Your task to perform on an android device: I'm done exploring the shoes. Using the eBay app, add the Adidas Ultraboost 5.0 DNA Men's Running Shoe Size 10 White GX3081 New to my wishlist.
Image 0: 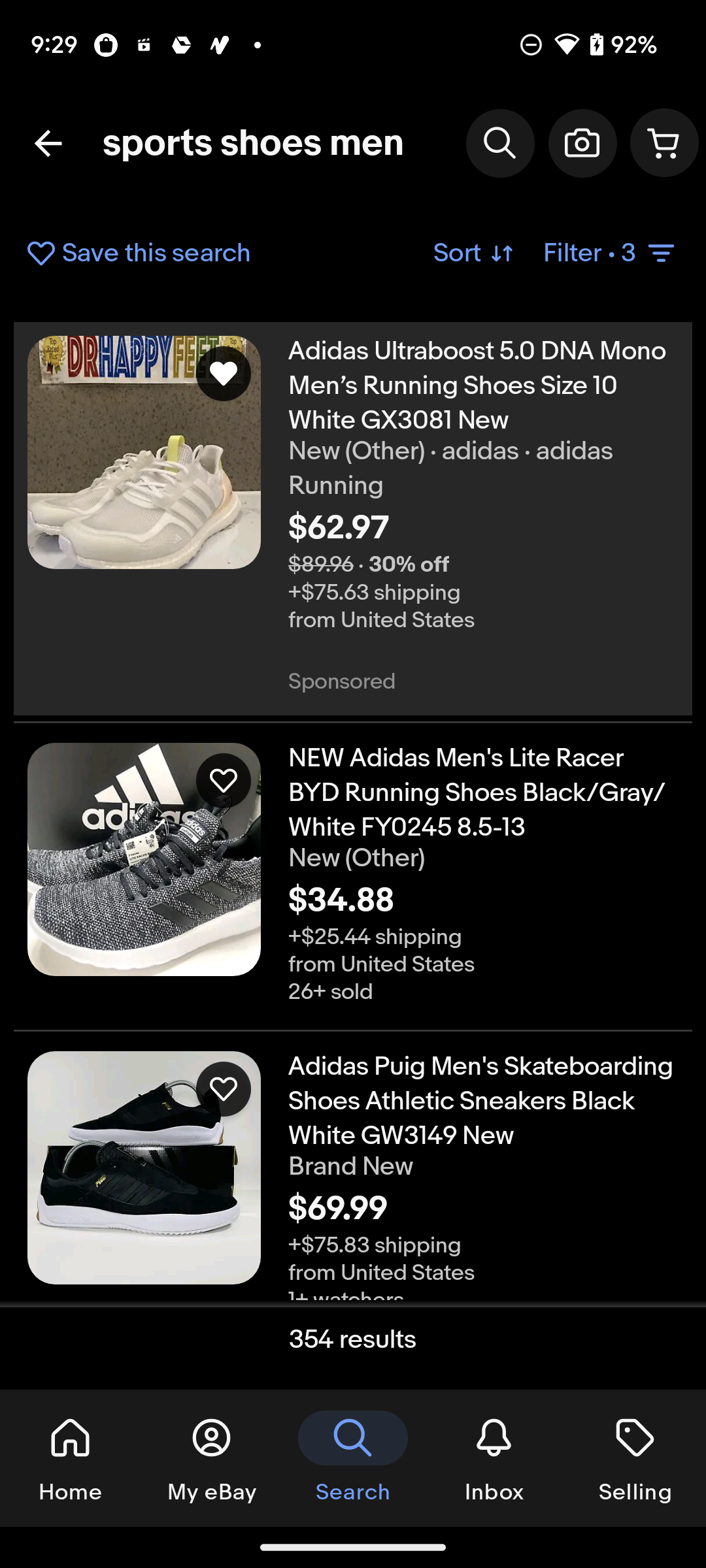
Click on Adidas Ultraboost 5.0 DNA Men's Running Shoe Size 10 White GX3081 New
Step 0: click (483, 468)
Image 1: 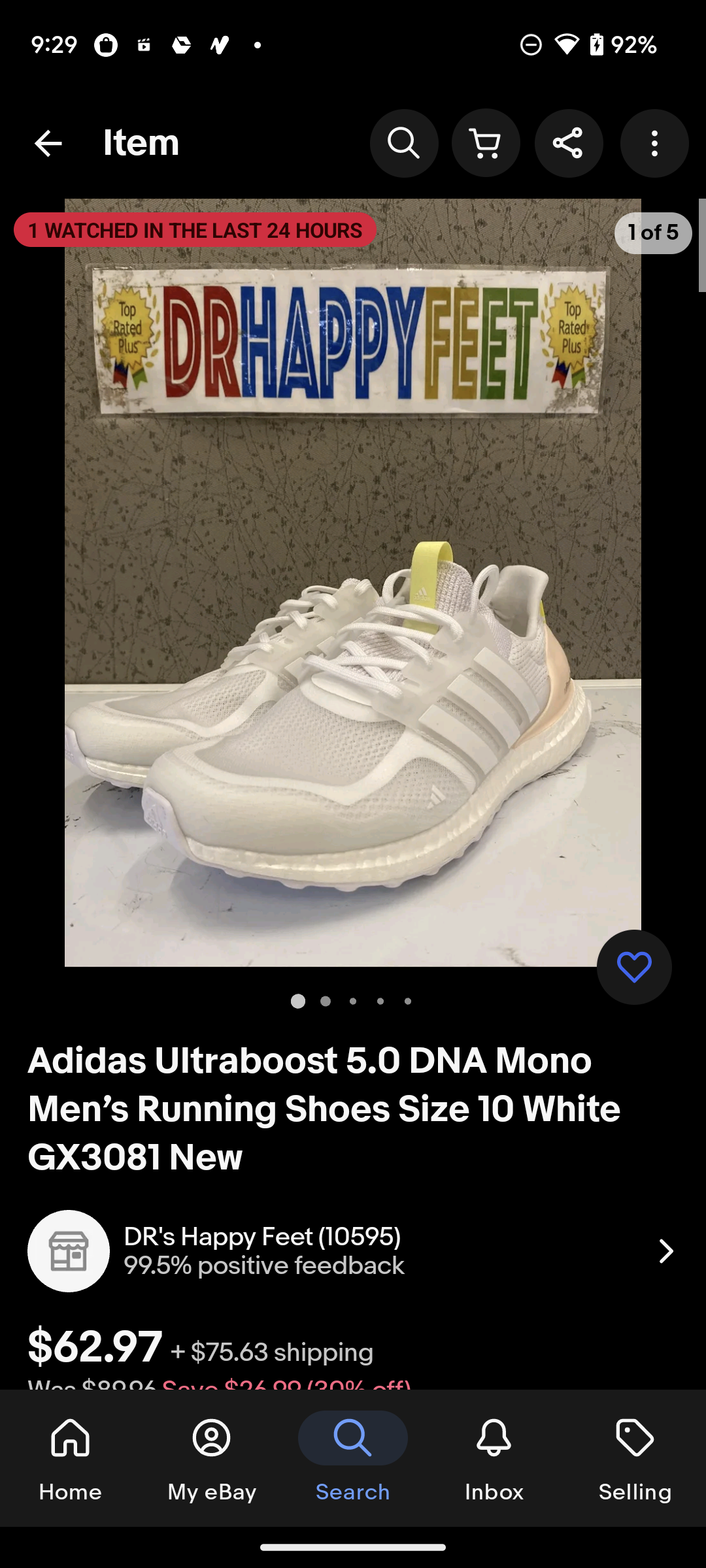
Click on the heart icon at the bottom right corner of shoes image
Step 1: click (634, 967)